Your task to perform on an android device: Go to Fitbit's app Tap on the activities and view the activity data 
Image 0: 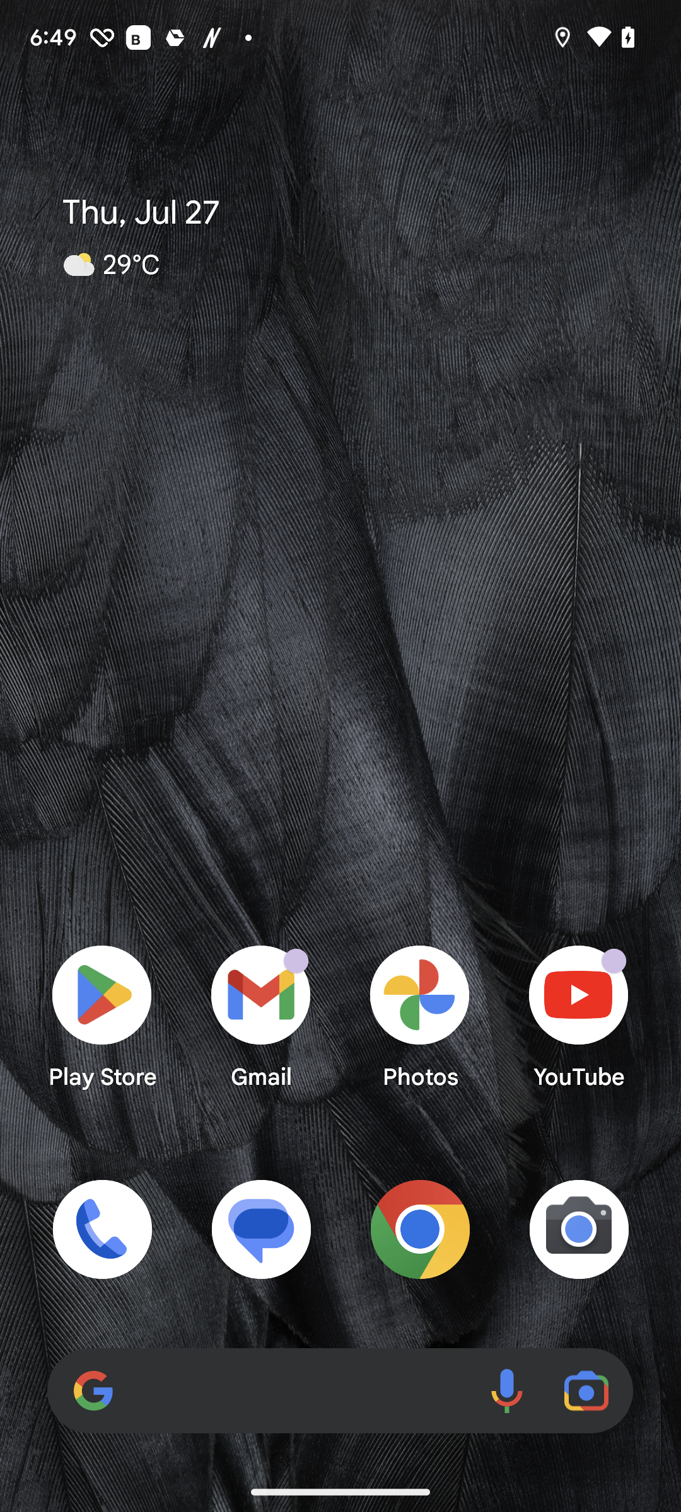
Open the Fitbit app
Step 0: open app "Fitbit"
Image 1: 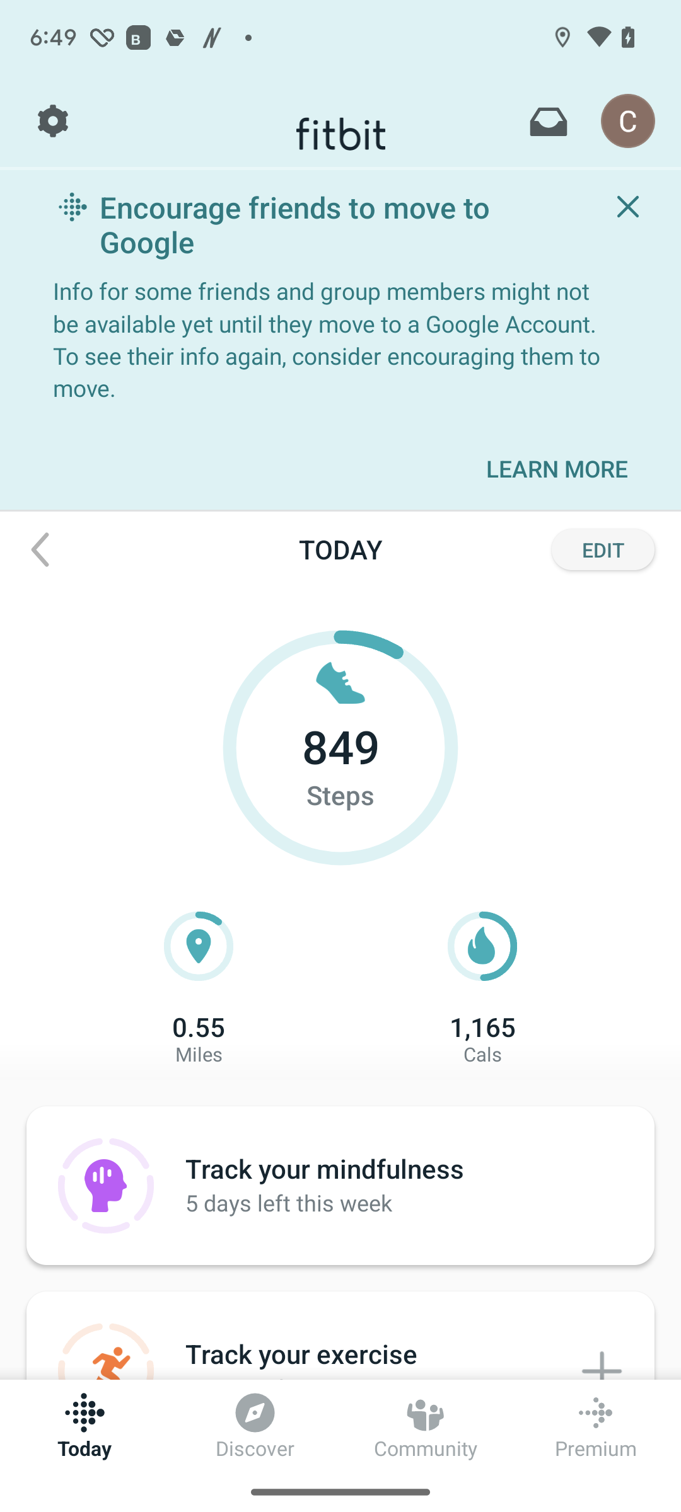
Click on 849 steps in the middle of the screen
Step 1: click (340, 766)
Image 2: 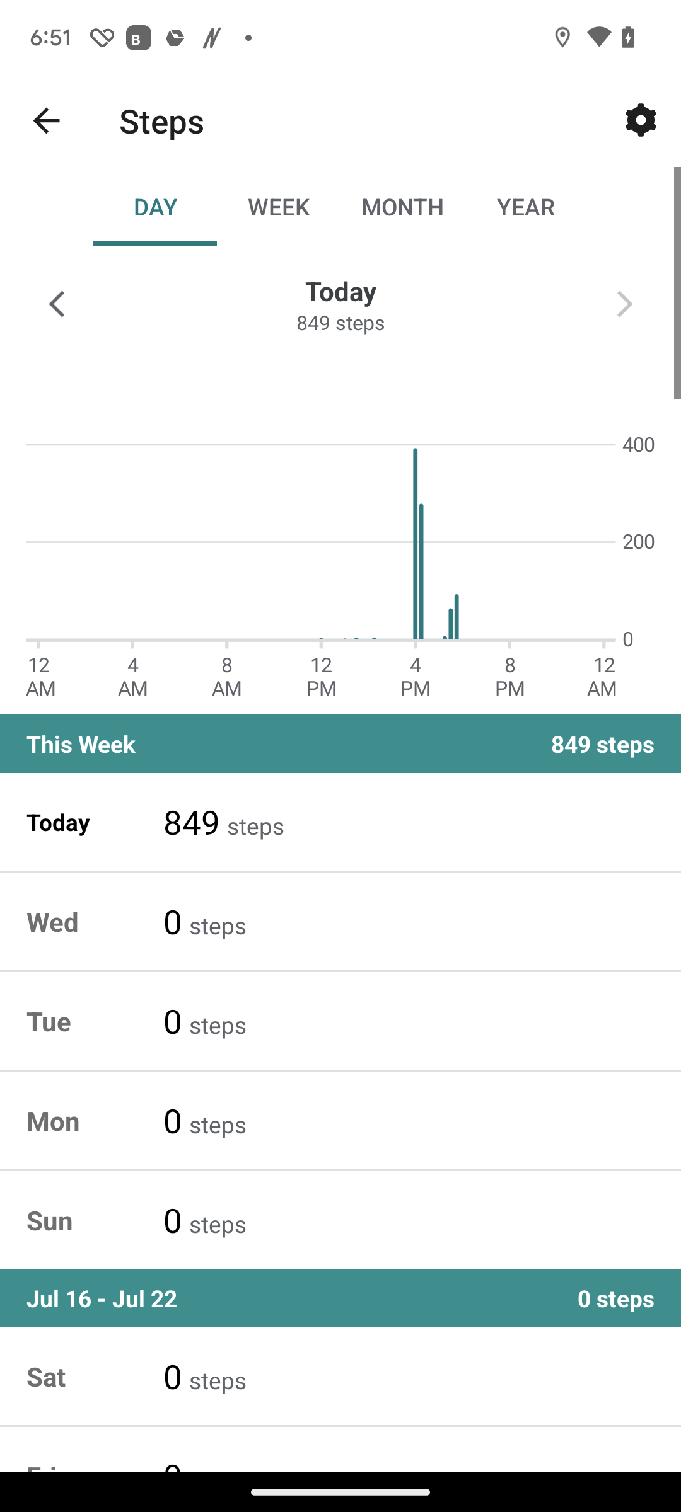
Click on Today at the left middle of the screen
Step 2: click (88, 822)
Image 3: 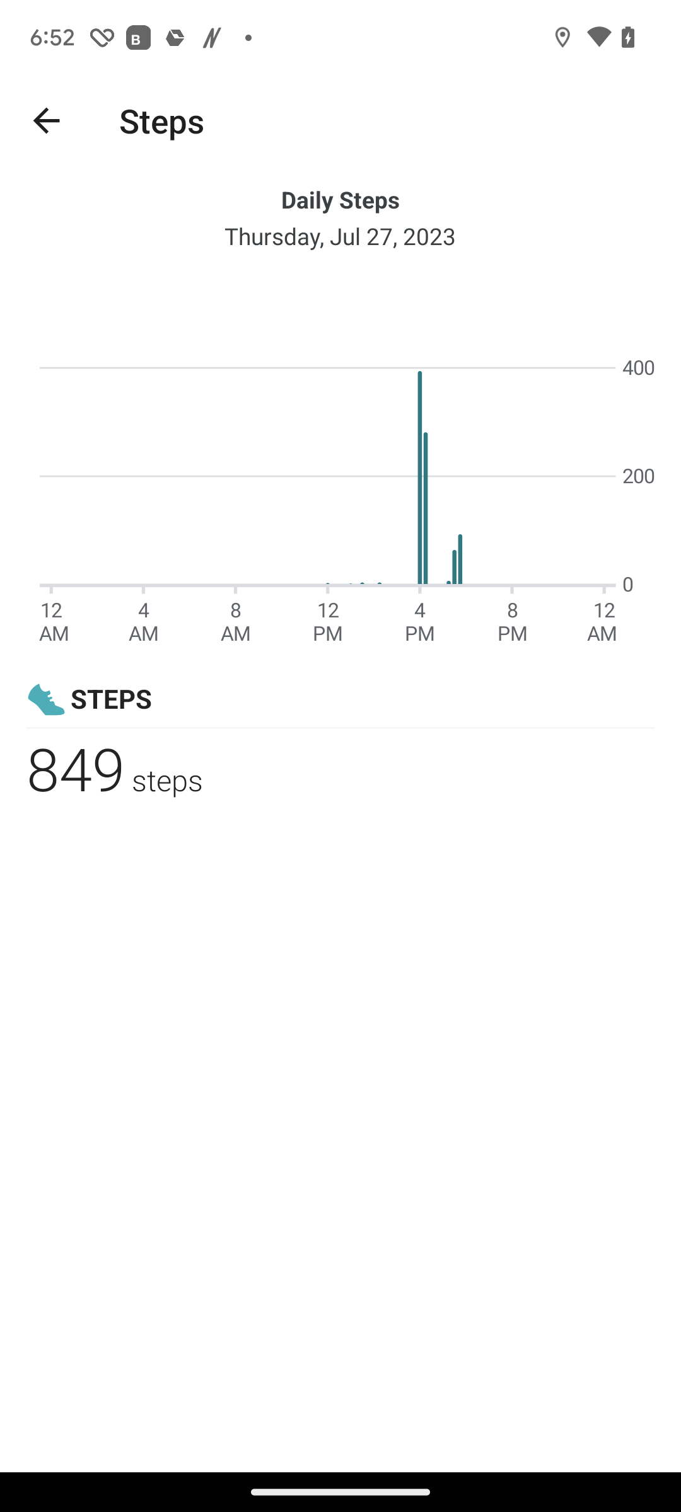
Click on the arrow icon at the top left corner of the screen
Step 3: click (46, 120)
Image 4: 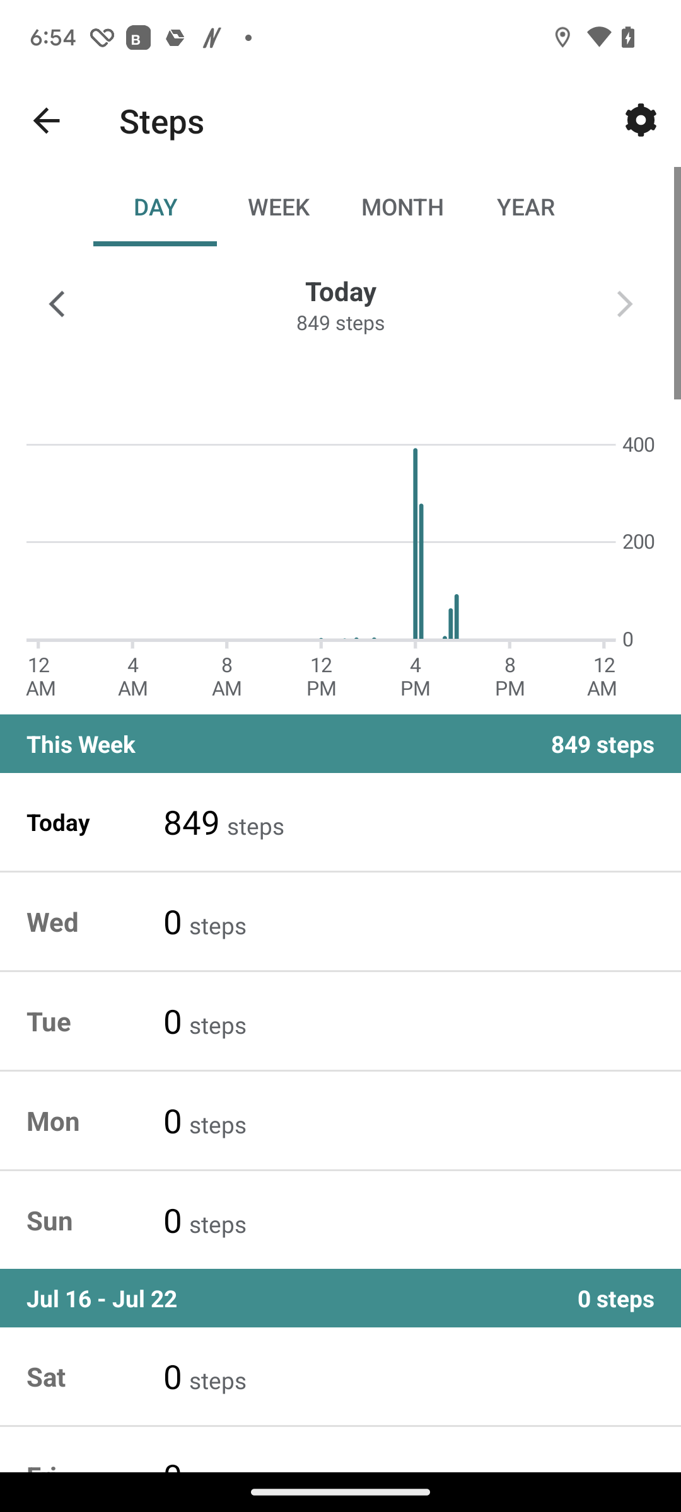
Click on the arrow icon at the top left corner of the screen
Step 4: click (46, 120)
Image 5: 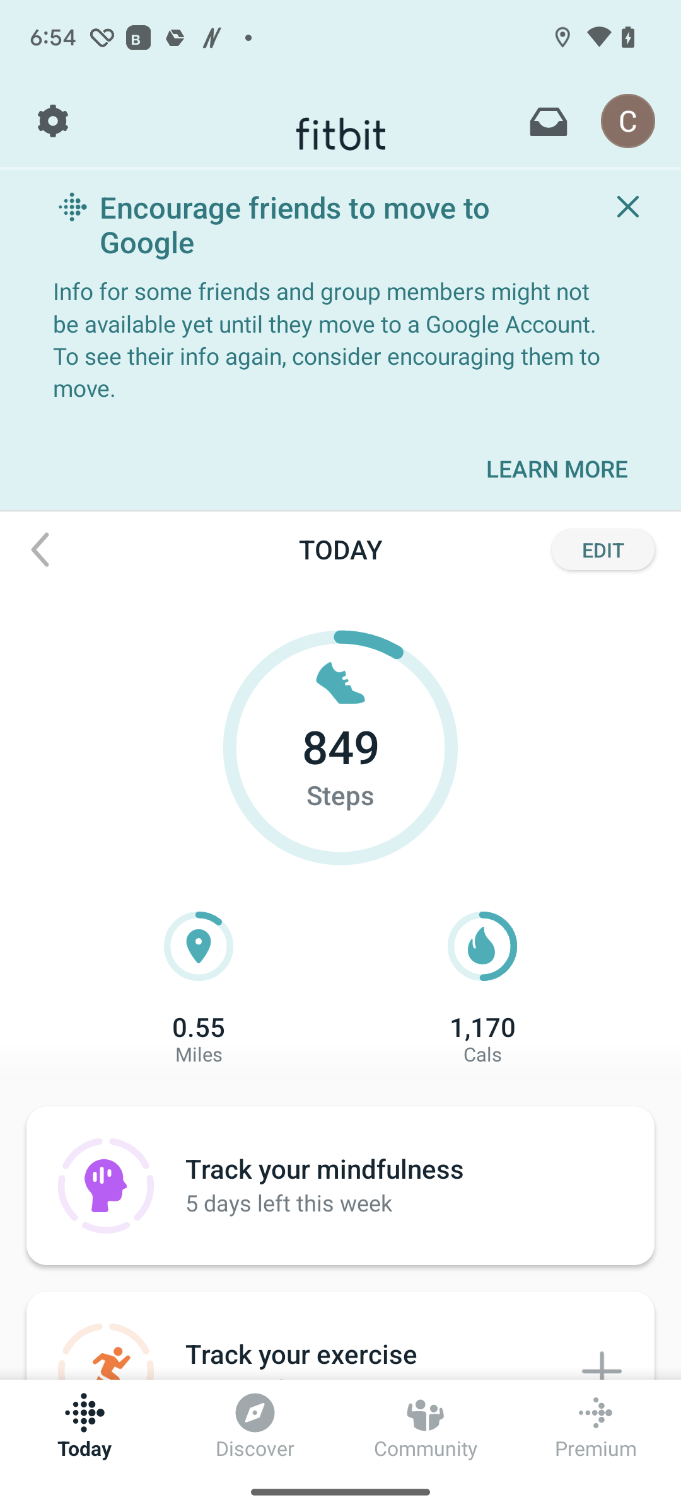
Click on 0.55 miles at the left 
Step 5: click (198, 1039)
Image 6: 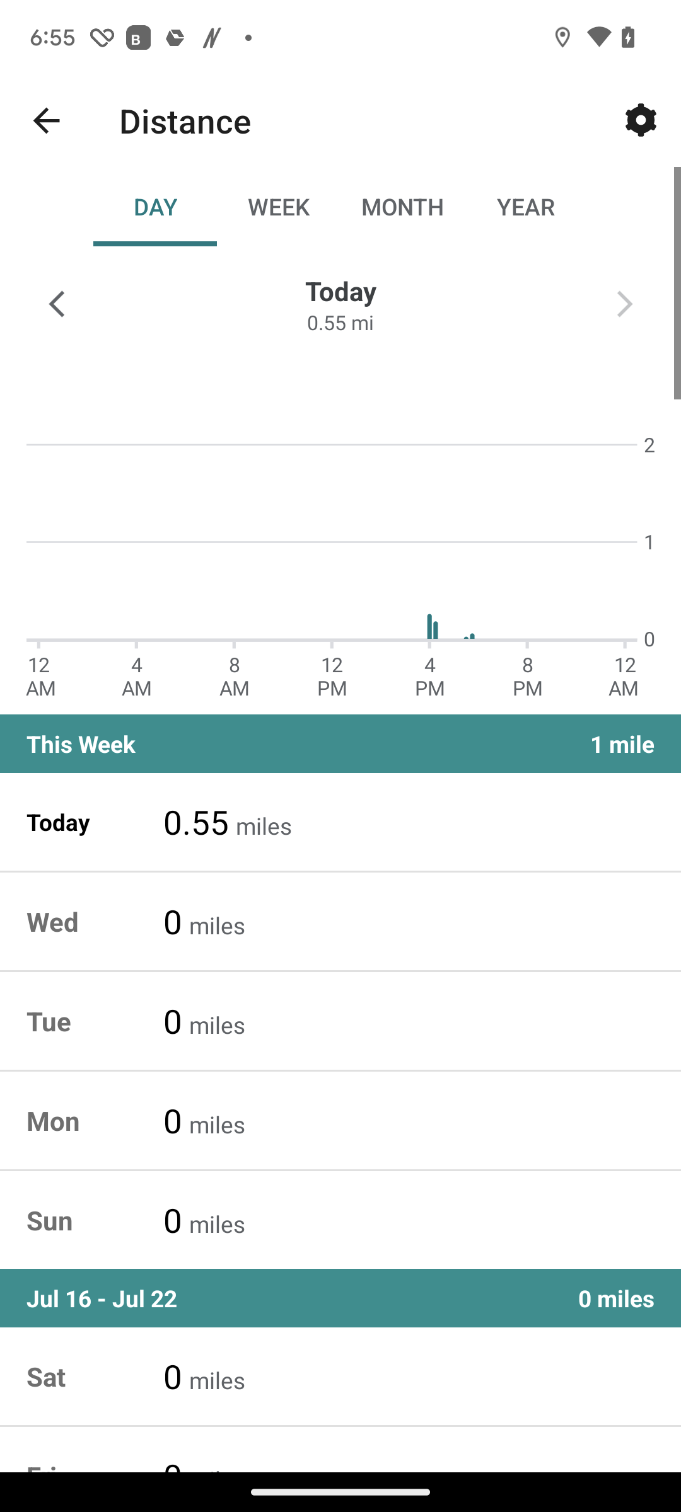
Click on Today at the left middle of the screen
Step 6: click (88, 822)
Image 7: 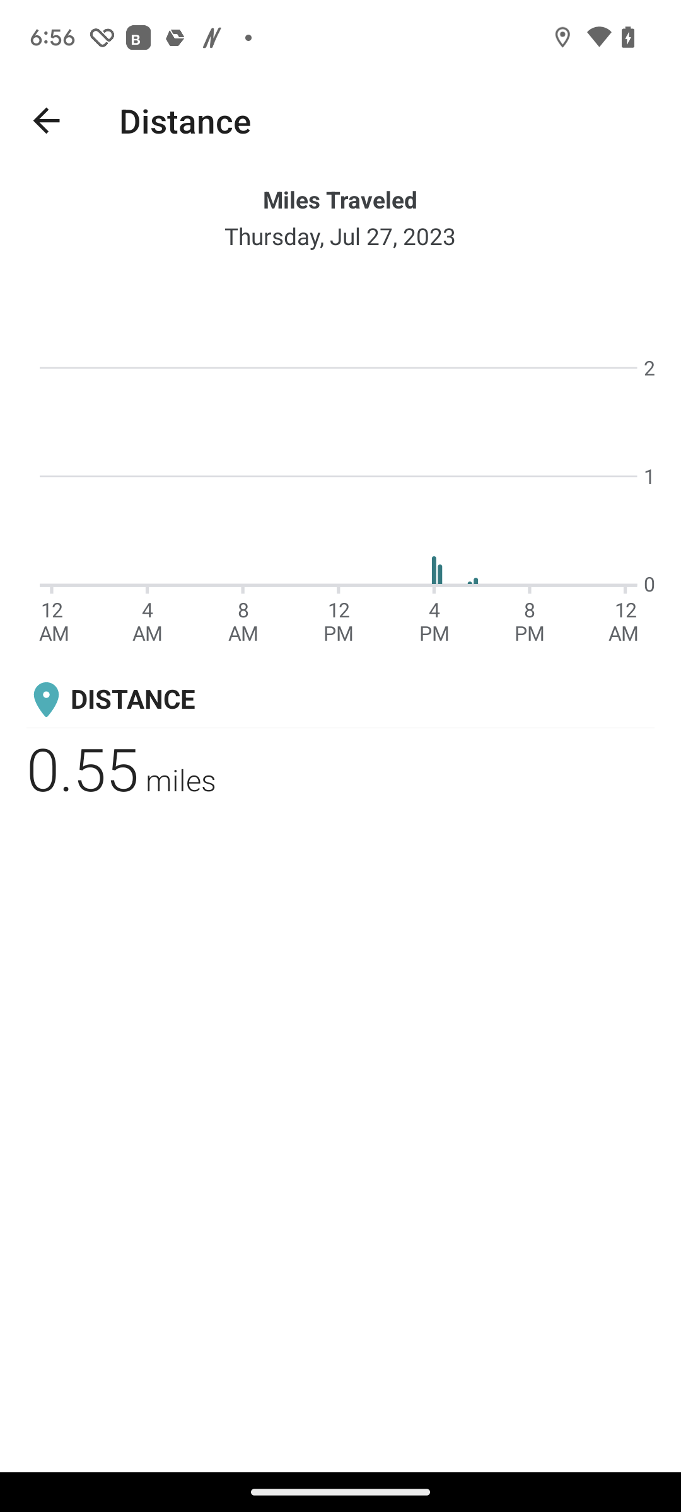
Click on the arrow icon at the top left corner of the screen
Step 7: click (46, 120)
Image 8: 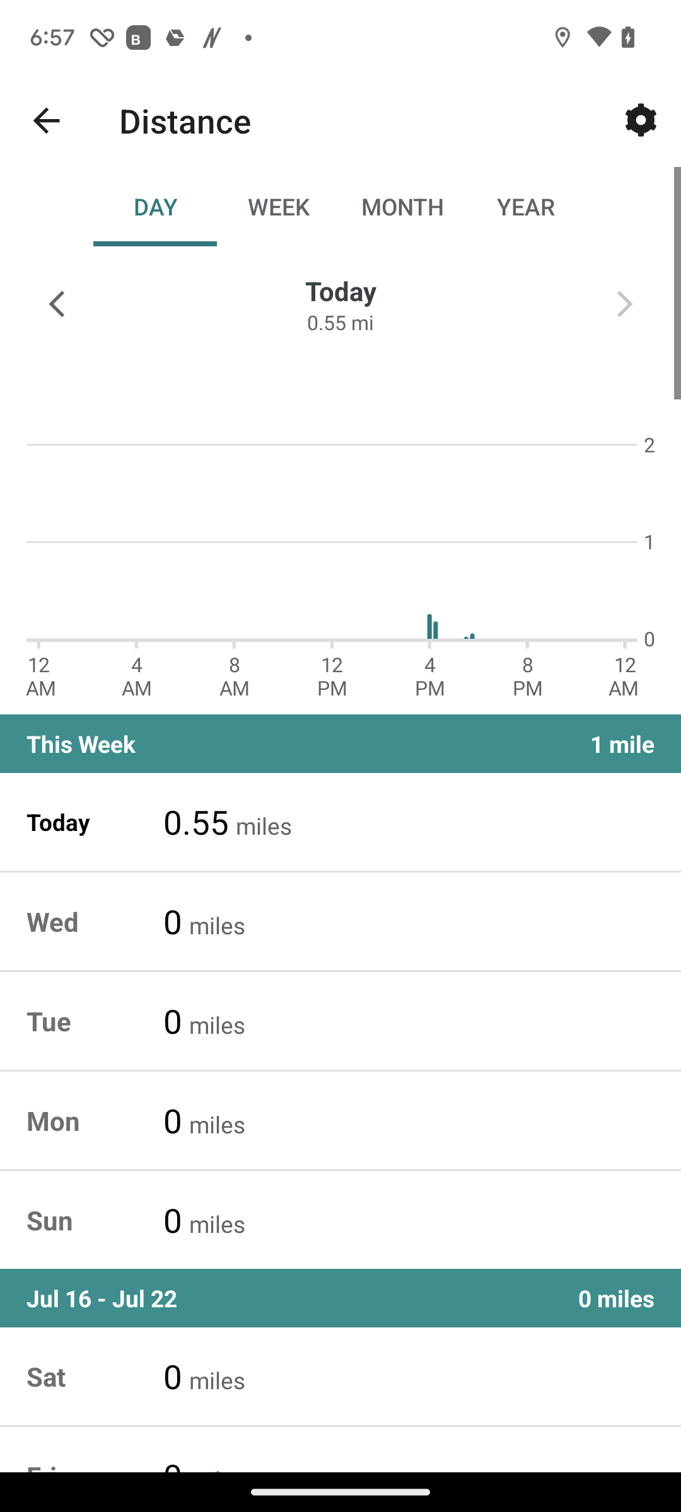
Click on the arrow icon at the top left corner of the screen
Step 8: click (46, 120)
Image 9: 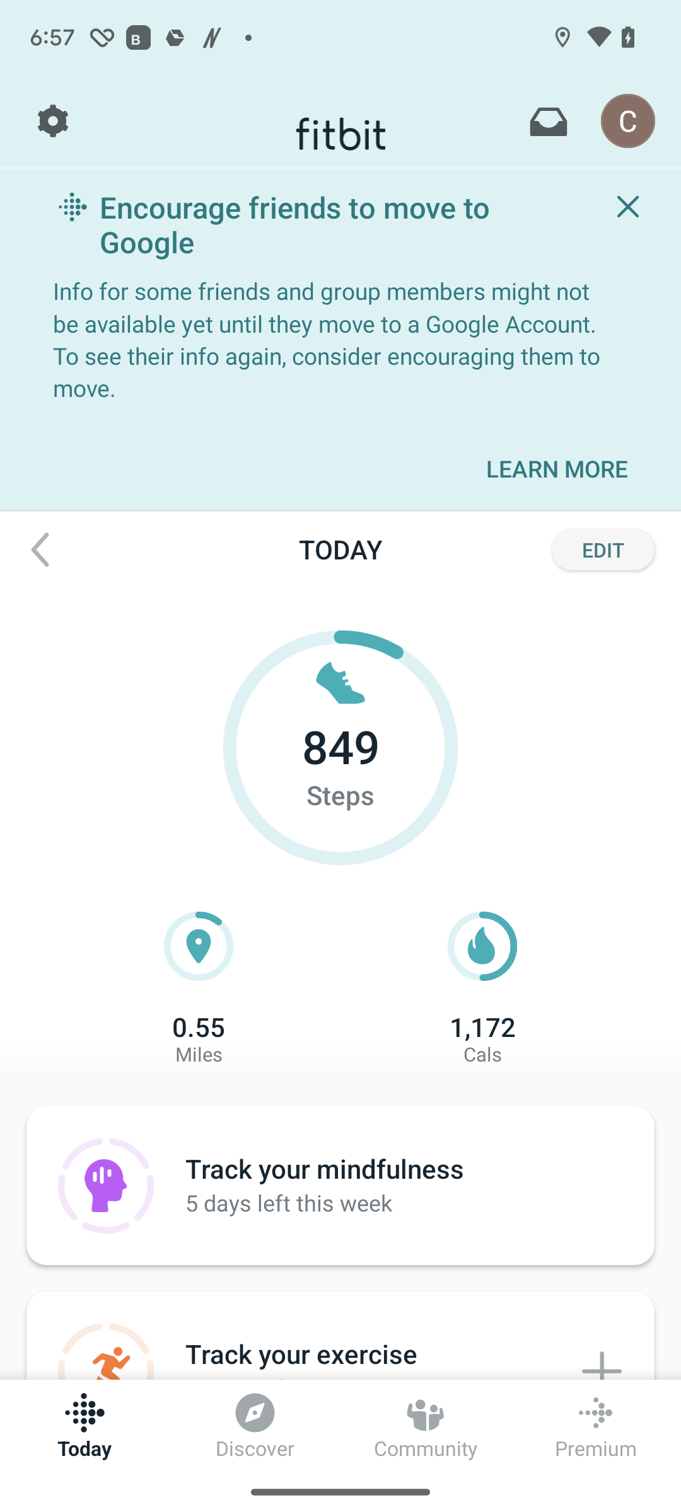
Click on 1172 cals at the right
Step 9: click (482, 1039)
Image 10: 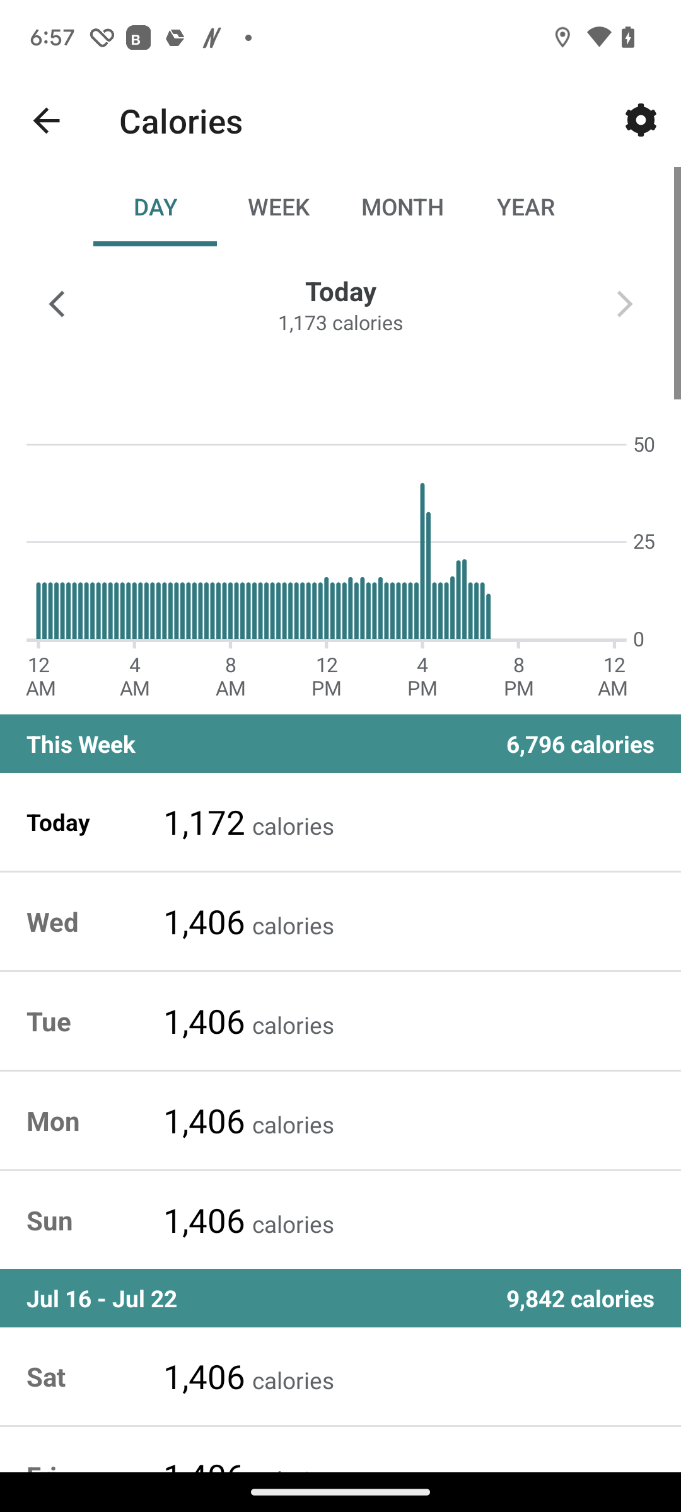
Click on Today at the left middle of the screen
Step 10: click (88, 822)